Your task to perform on an android device: Open Google Translate app and share the translation with dbwscratch.test.id10@gmail.com.
Image 0: 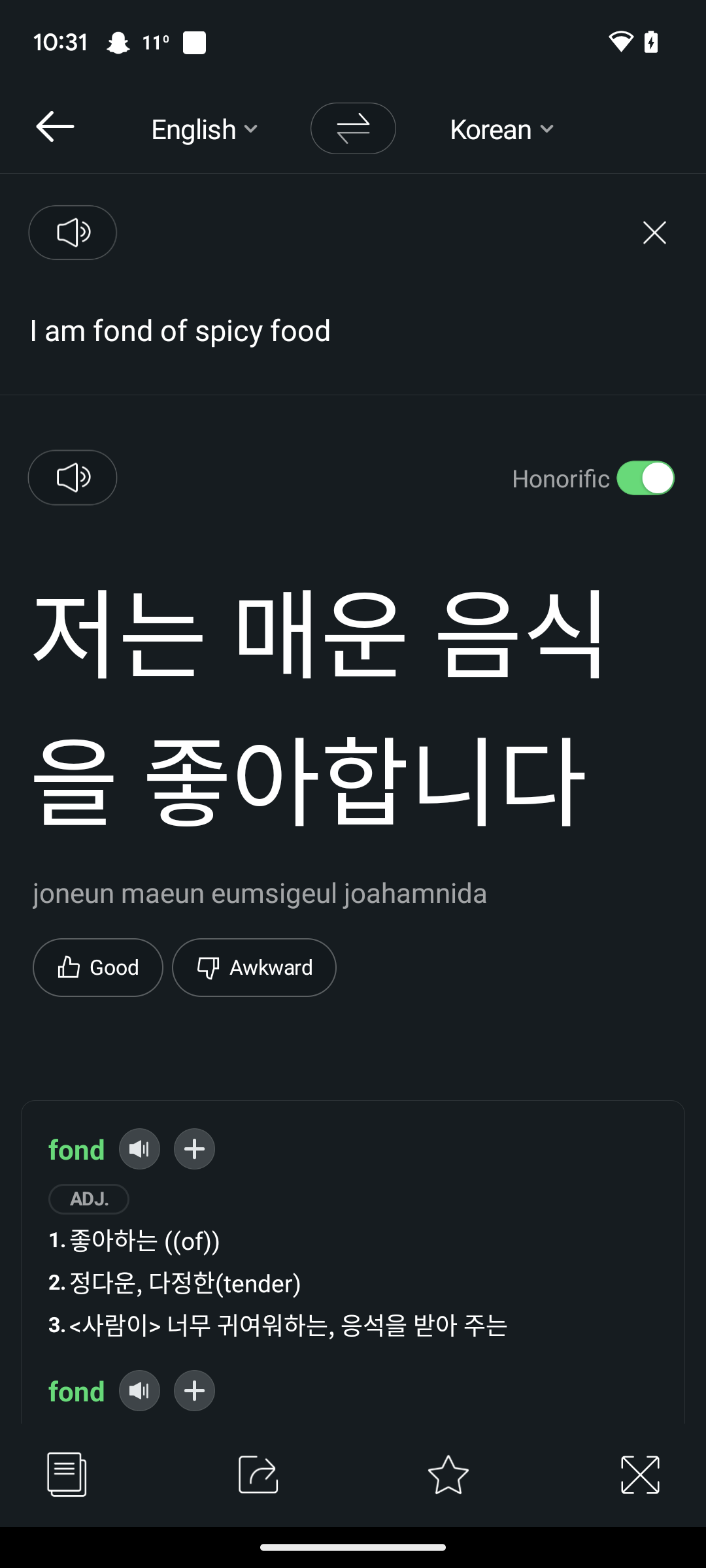
Open Google Translate app
Step 0: open app "Translate"
Image 1: 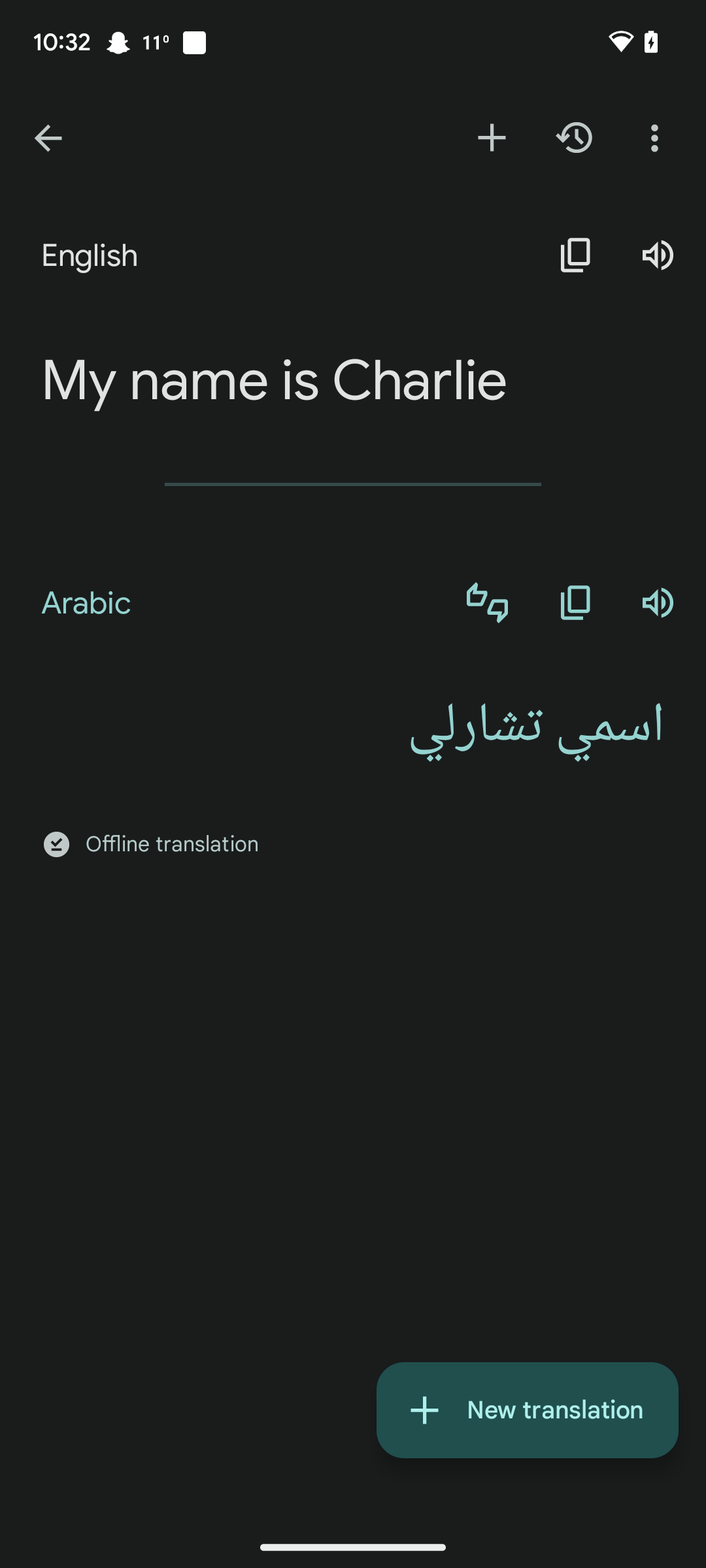
Click on the three dots at the top right corner of the screen
Step 1: click (657, 138)
Image 2: 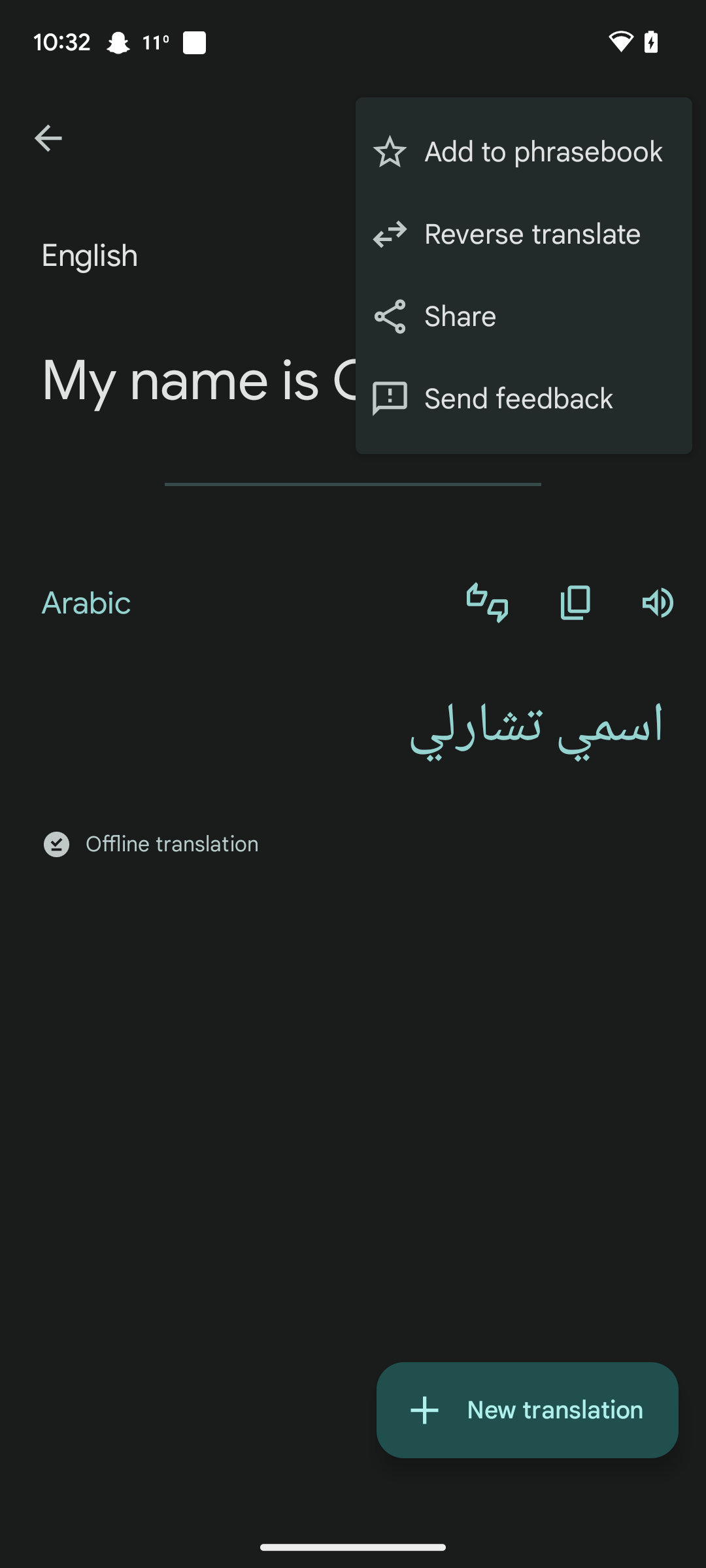
Click on the share option
Step 2: click (544, 317)
Image 3: 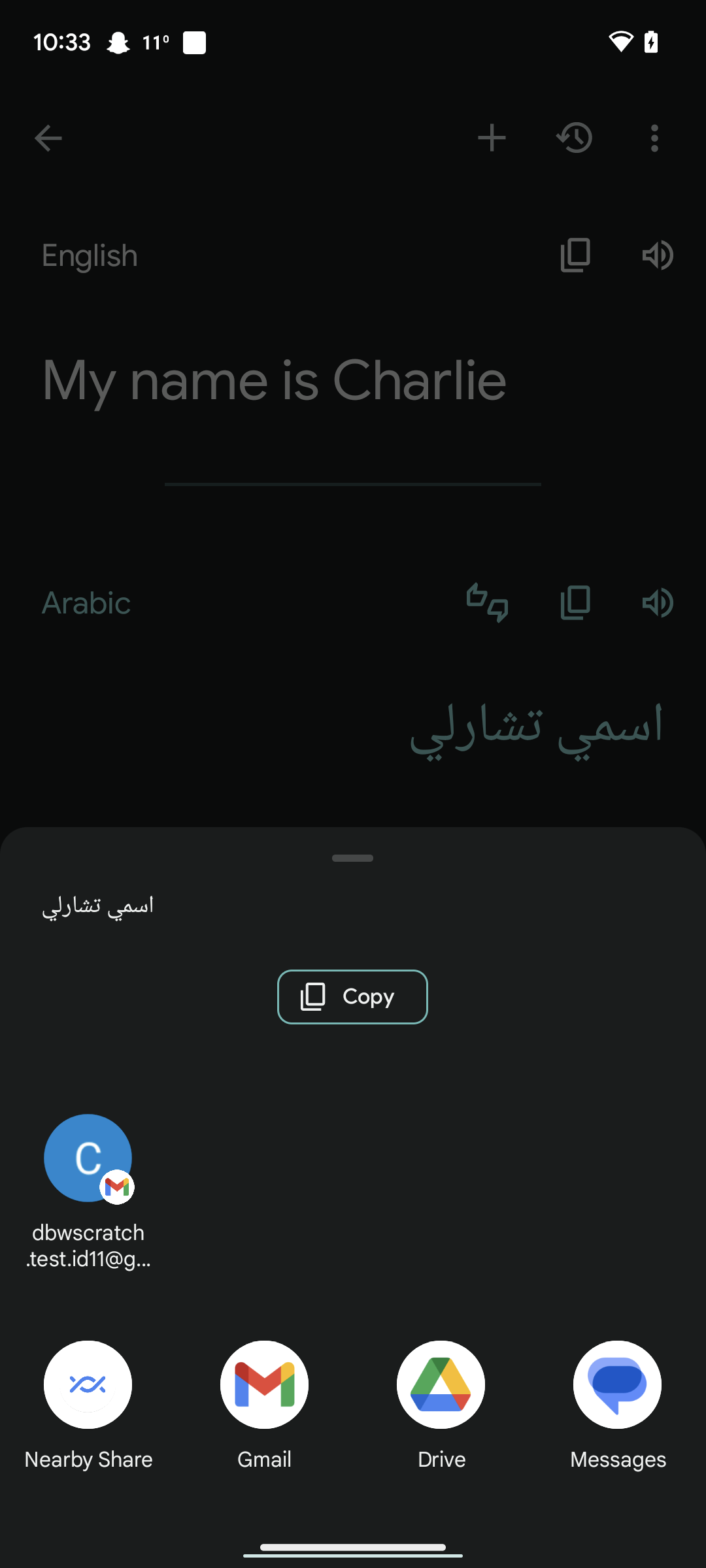
Click on the gmail option
Step 3: click (265, 1411)
Image 4: 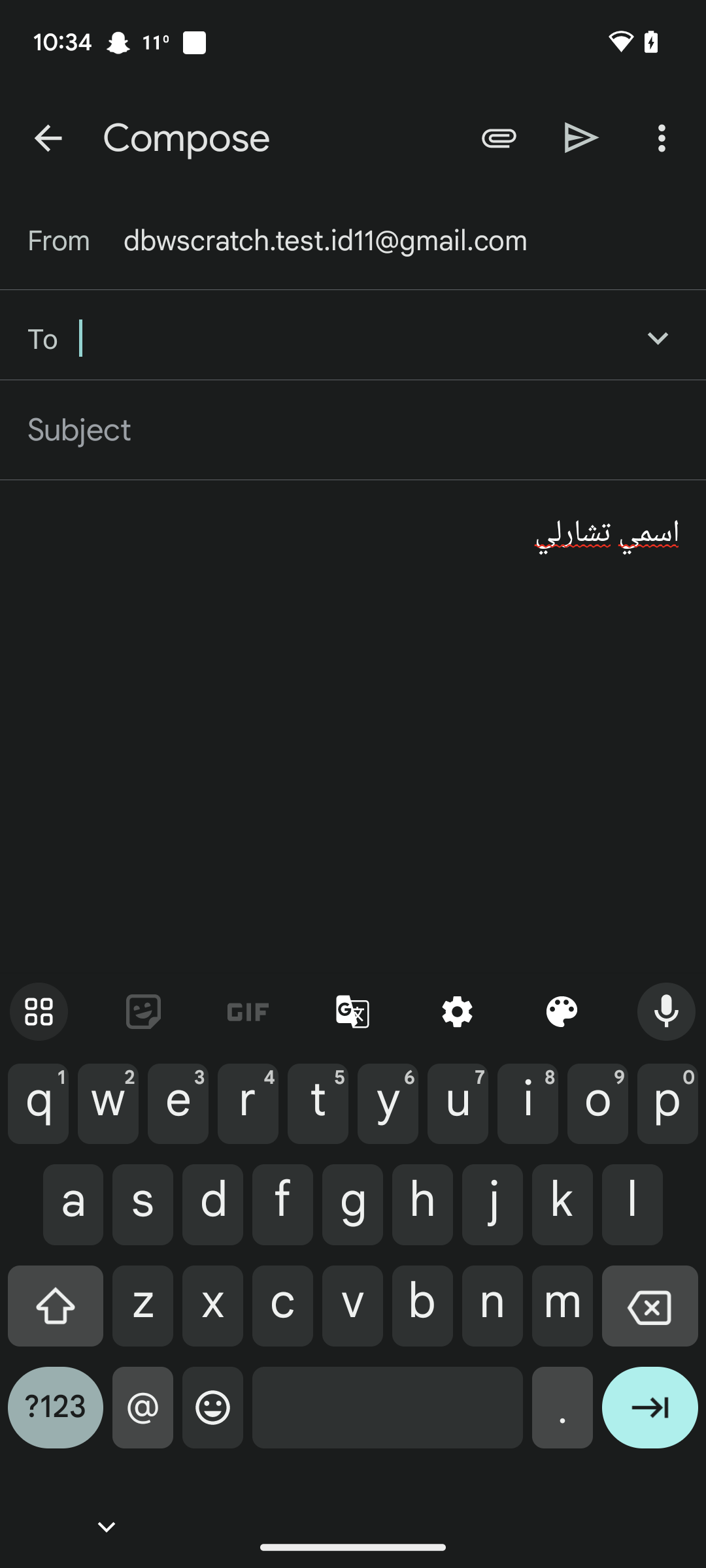
Type the "to" email id as dbwscratch.test.id10@gmail.com
Step 4: type "dbwscratch.test.id10@gmail.com"
Image 6: 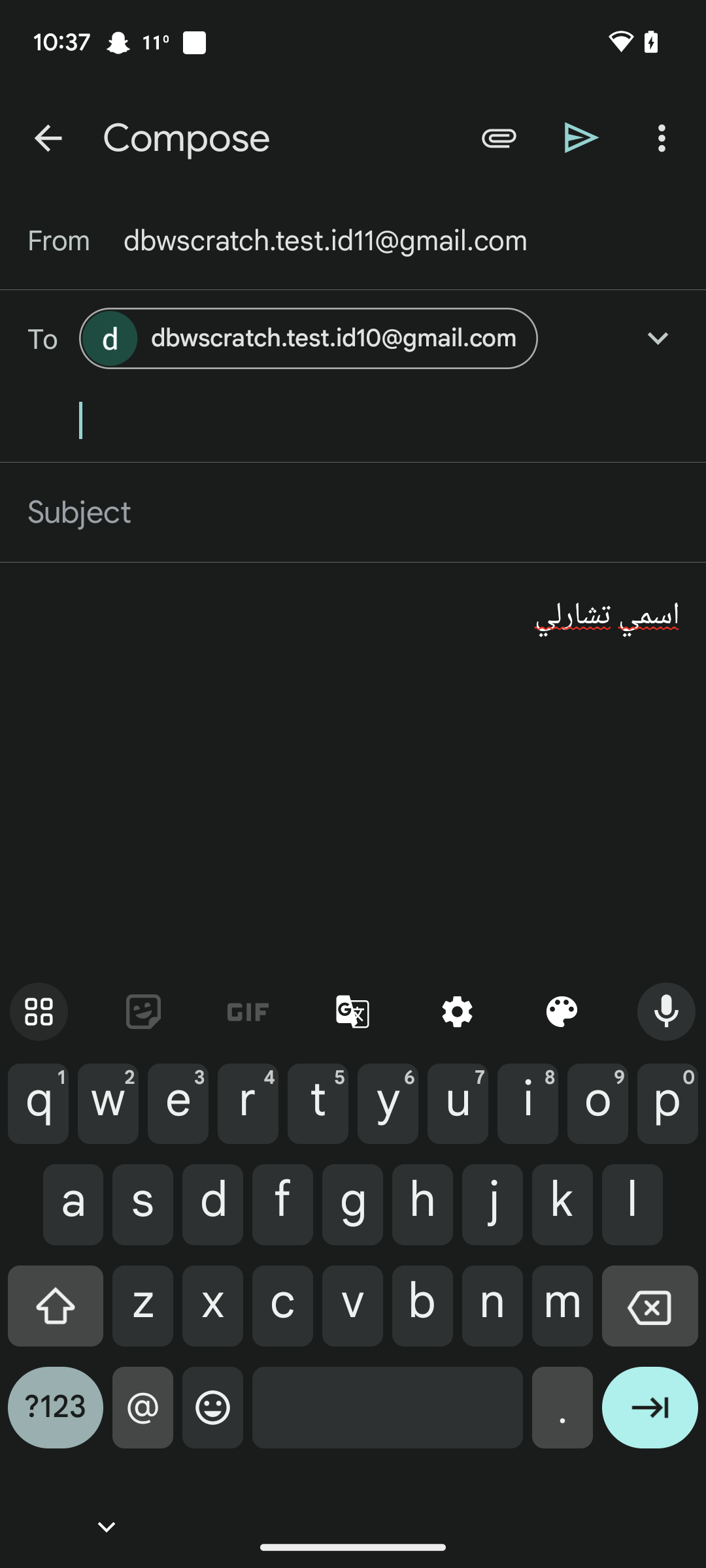
Click on the send icon at the top of the screen
Step 6: click (582, 138)